Your task to perform on an android device: Go to settings, open notification tab and switch on All Gmail notification
Image 1: 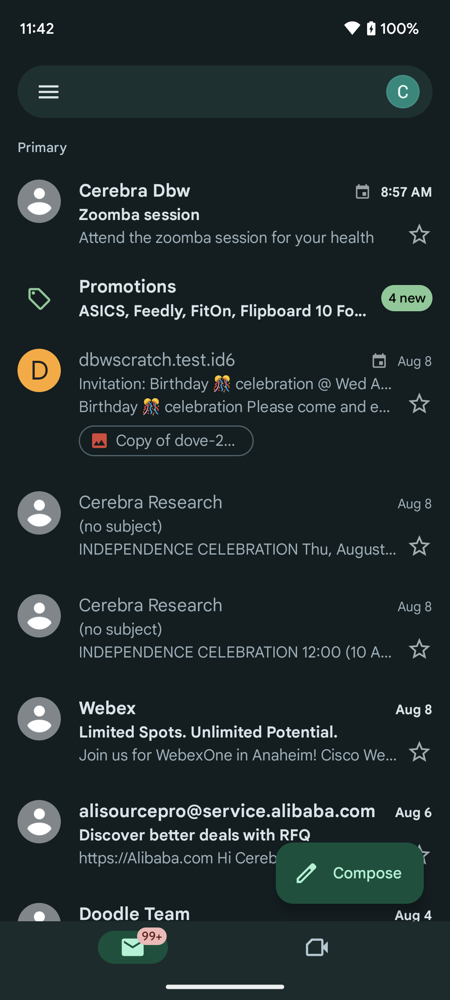
Click on the overflow button at the top left corner of the screen to view settigns option
Step 1: click (48, 91)
Image 2: 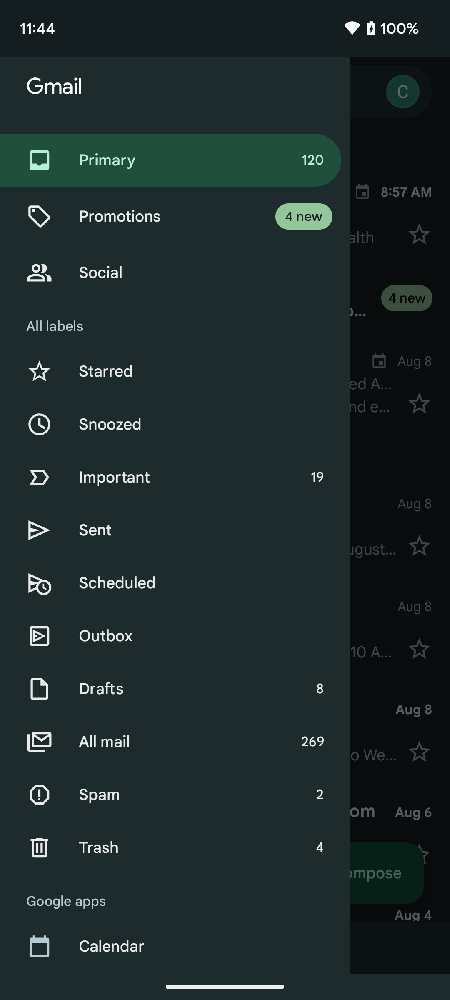
Scroll down to view the settings option
Step 2: scroll down
Image 3: 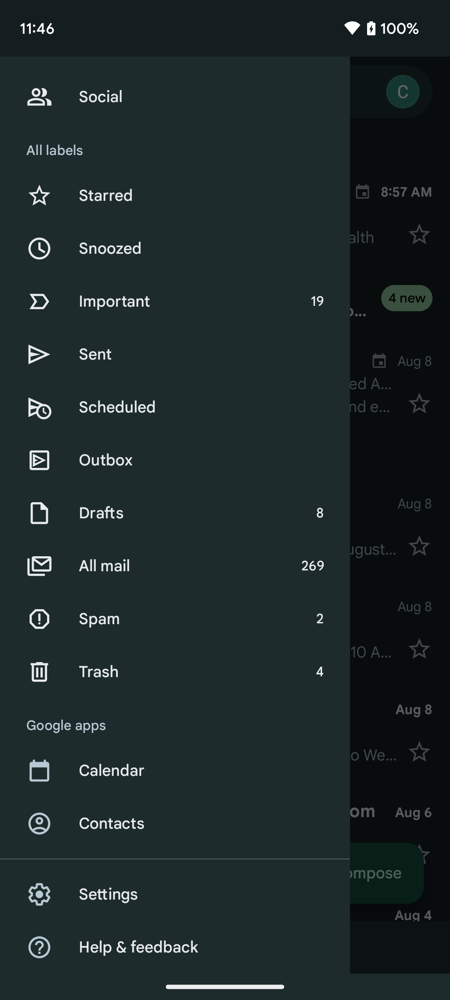
Click on the settigns option to open it 
Step 3: click (210, 894)
Image 4: 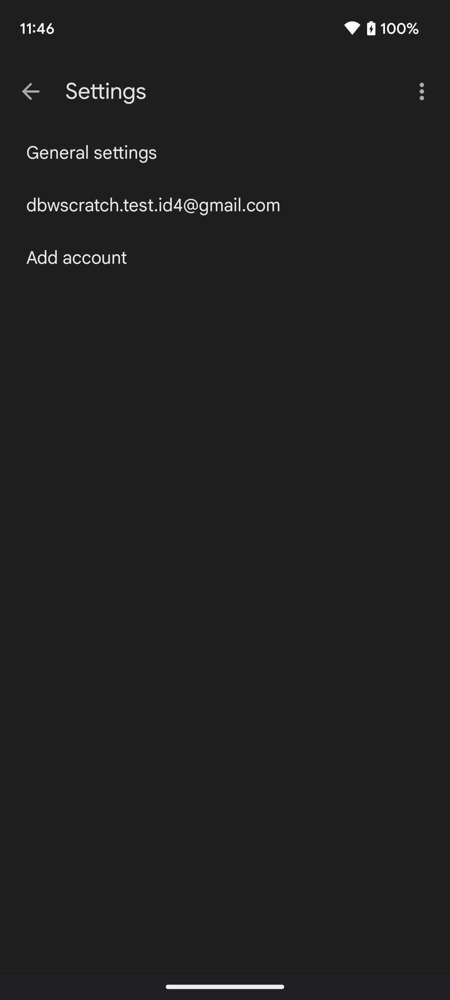
Click on General settings to view notification tab
Step 4: click (92, 153)
Image 6: 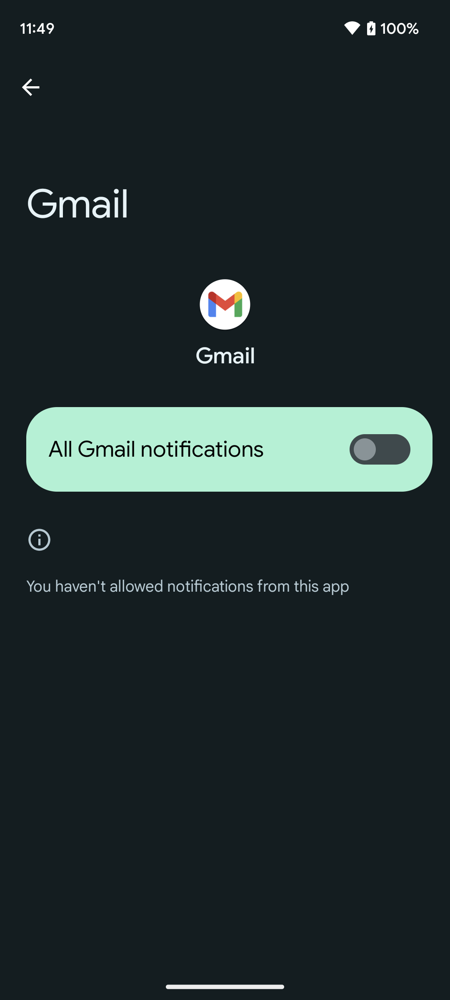
Click on the toggle button of All Gmail notifications to switch on notifications
Step 6: click (380, 449)